Your task to perform on an android device: I'm going to participate in cycle racing held in our city, but I don't have a bicycle helmet, and without a helmet, there is no entry in the race, so search for the bicycle helmet in the Banggood app.
Image 0: 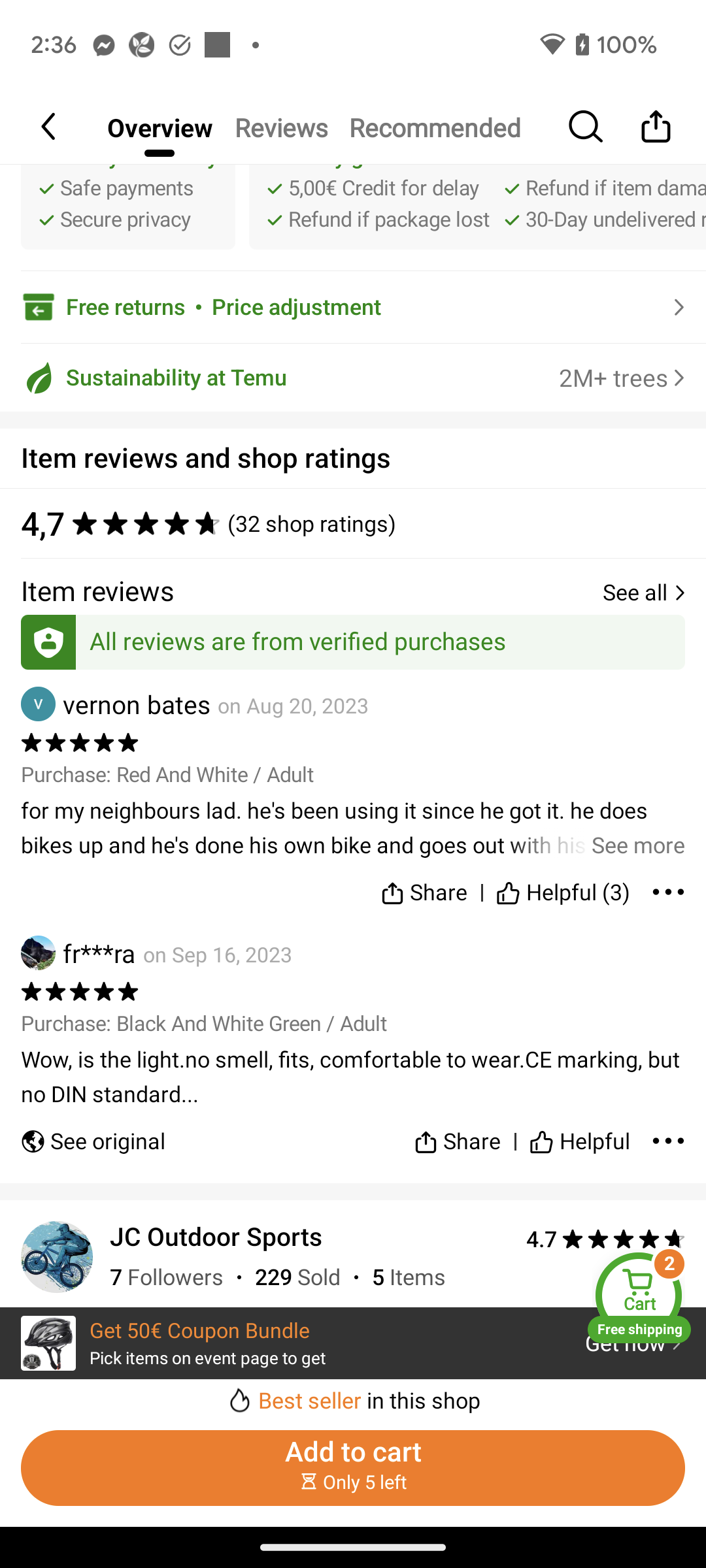
Open the Banggood app.
Step 0: open app "Banggood"
Image 1: 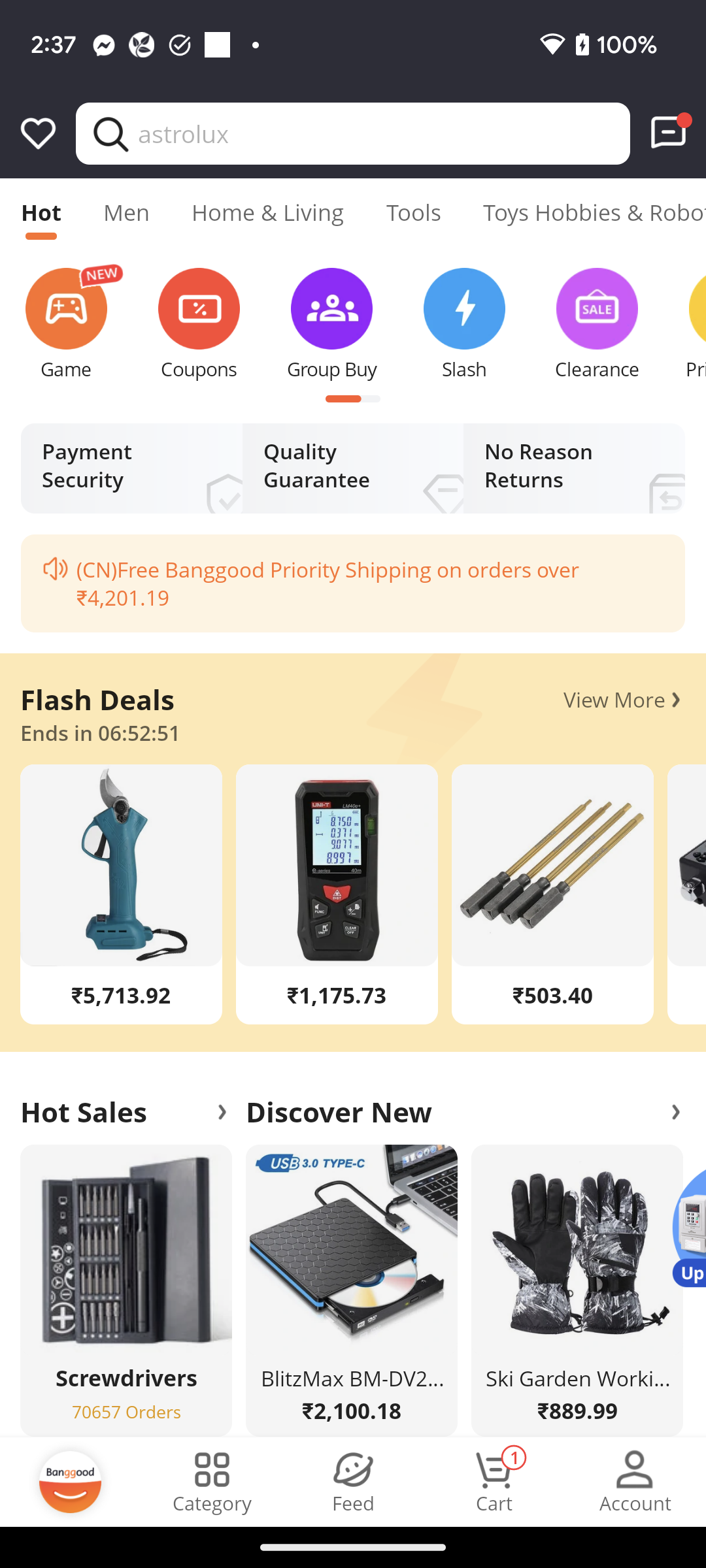
Click on the search bar at the top of the screen to search for the helmet.
Step 1: click (384, 133)
Image 2: 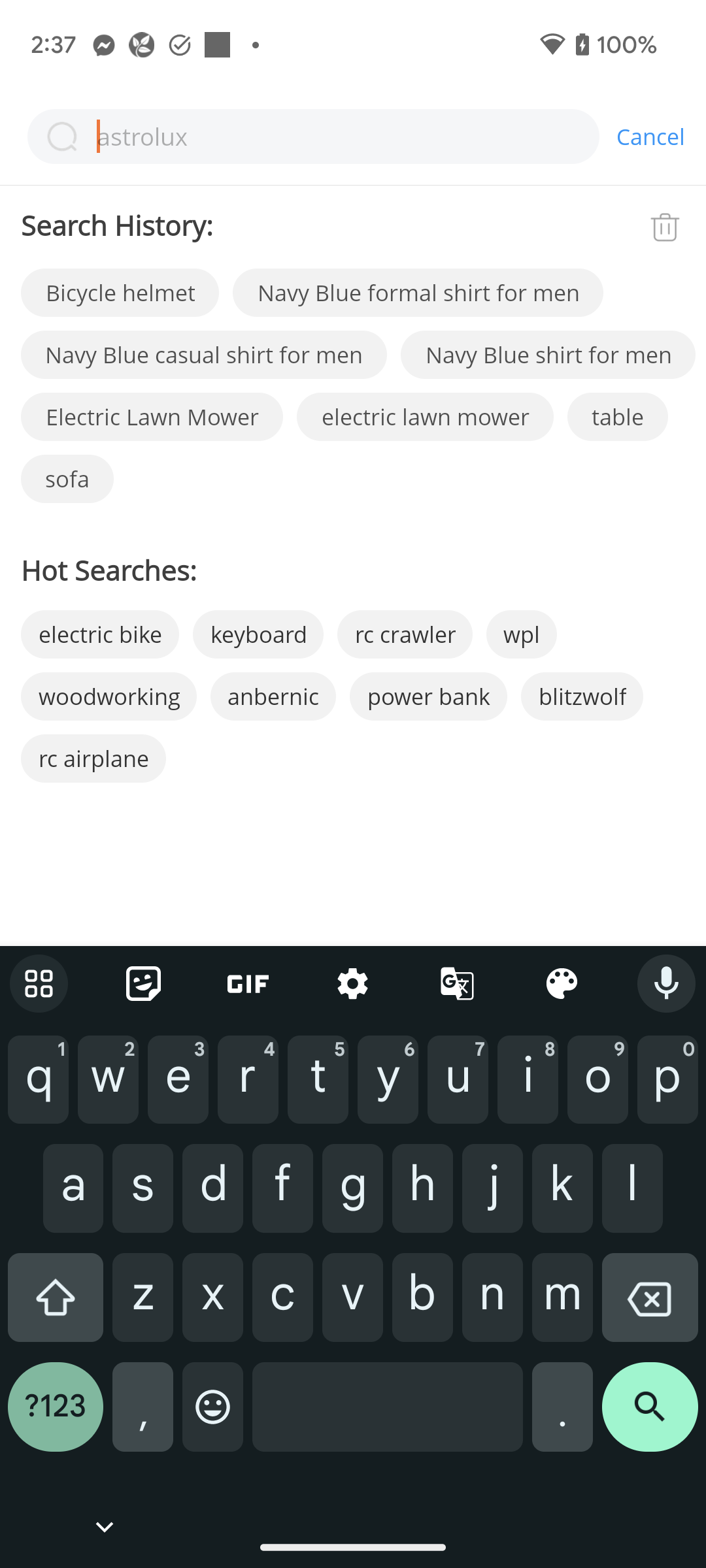
Type Bicycle helmet in the search bar to search for the helmet.
Step 2: type "Bicycle helmet "
Image 4: 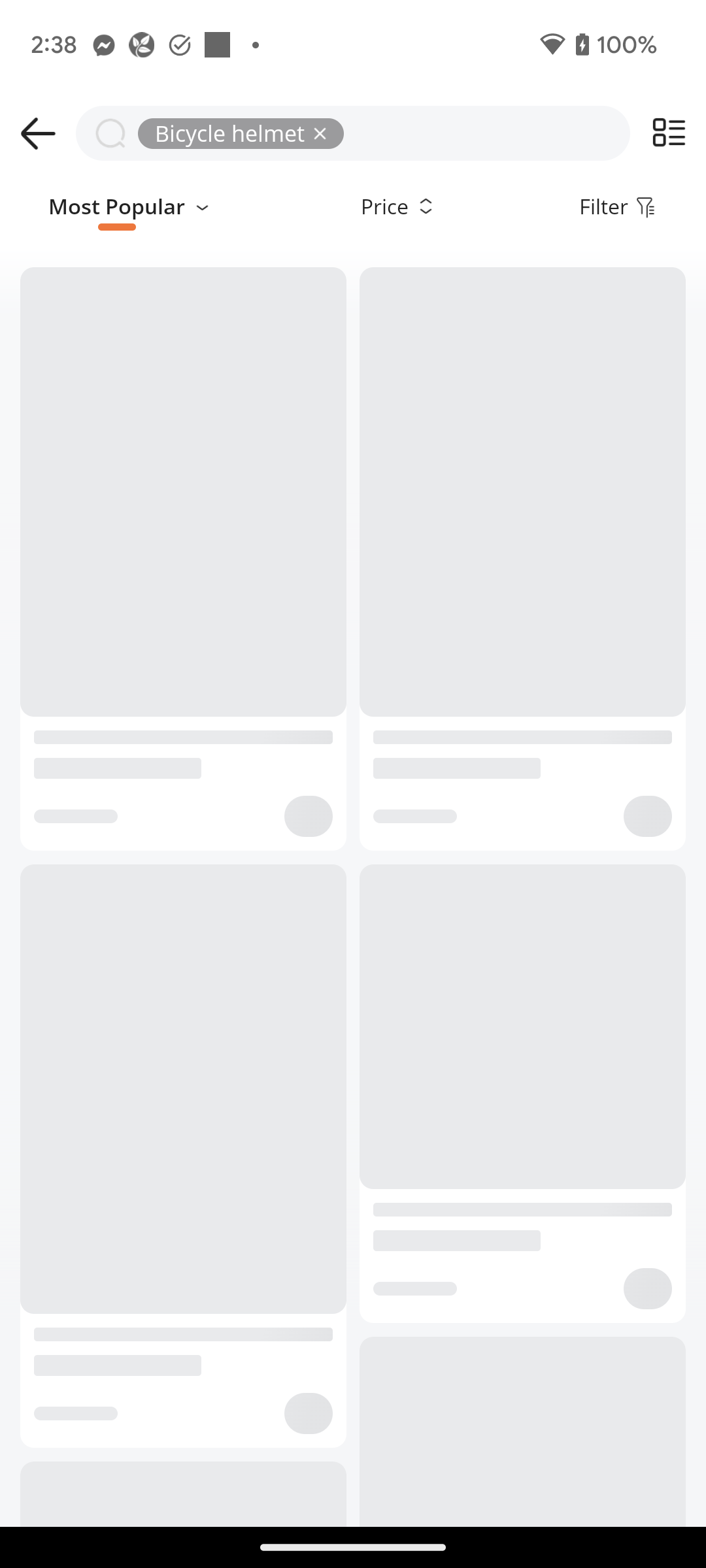
Click on the search icon at the bottom right corner of the screen to view the search result
Step 4: wait
Image 5: 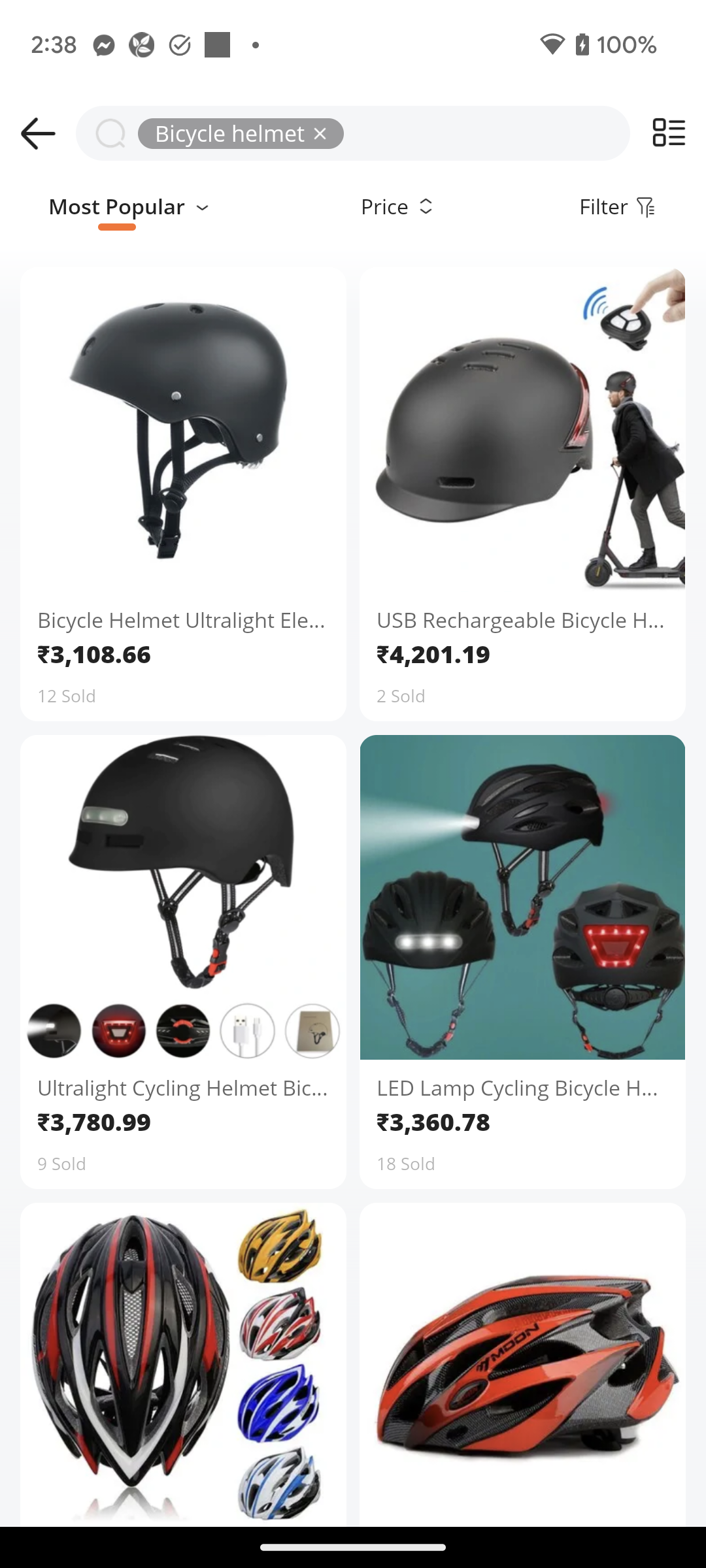
Scroll down to view more helmets
Step 5: scroll down